Your task to perform on an android device: Share the report.pdf file with my friend Rick Weinstein at his email address, rick.weinstein@dayrep.com.
Image 0: 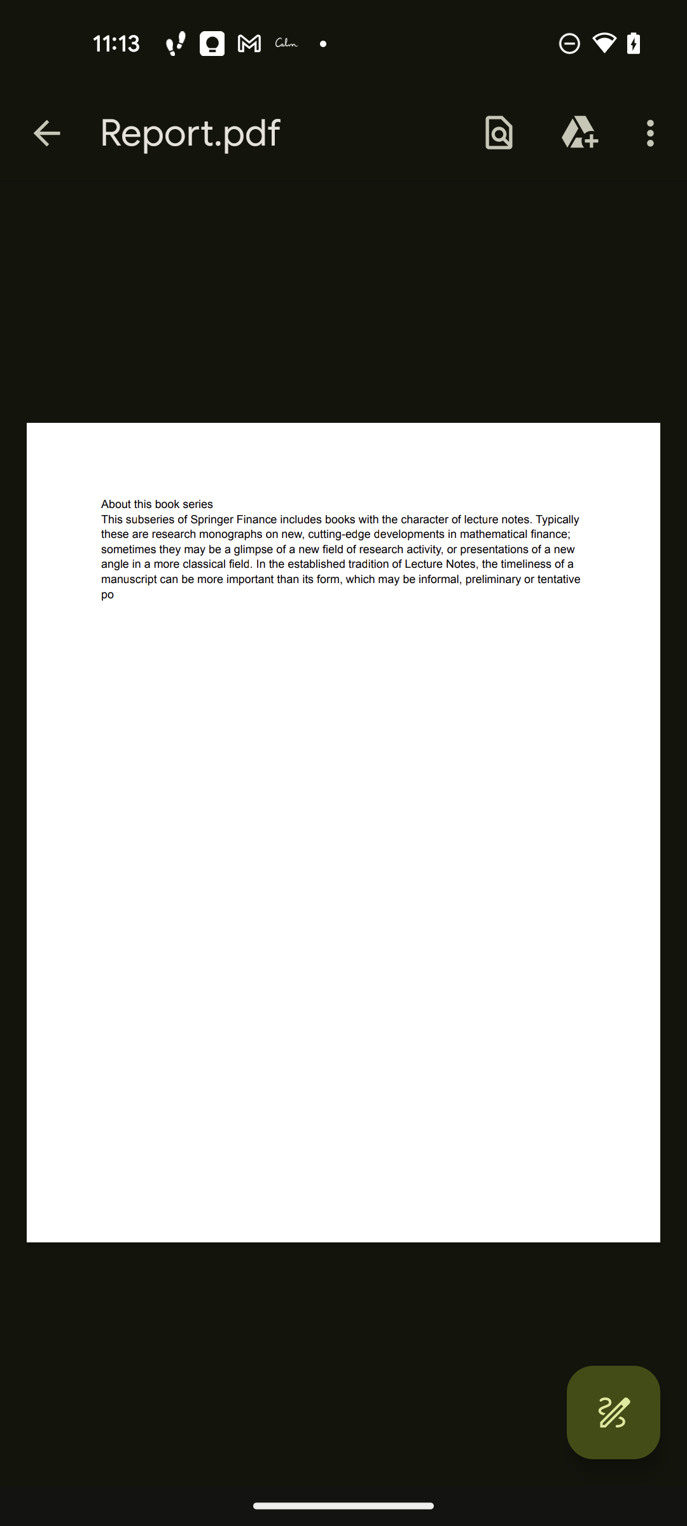
Click on the three dots at the top right of the screen
Step 0: click (653, 133)
Image 1: 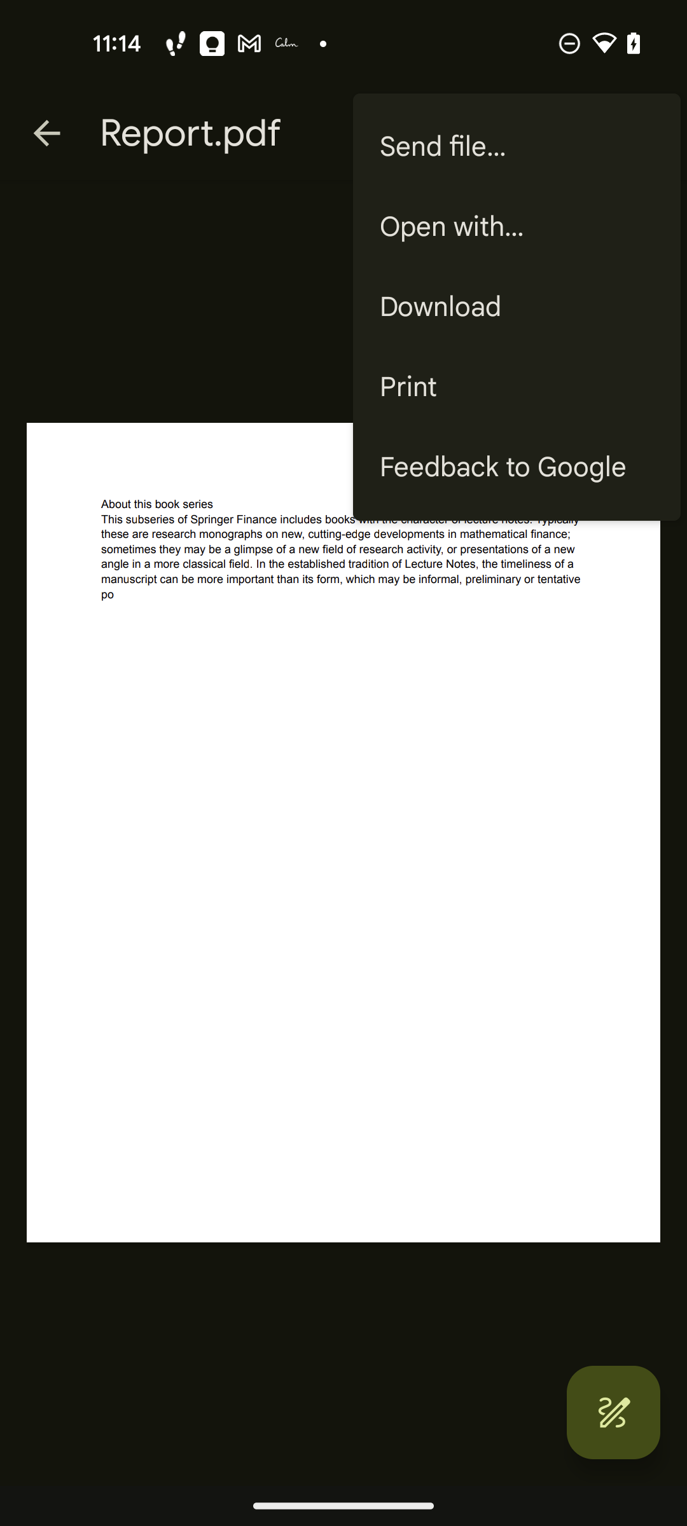
Click on the Send file at the top right bar
Step 1: click (517, 147)
Image 2: 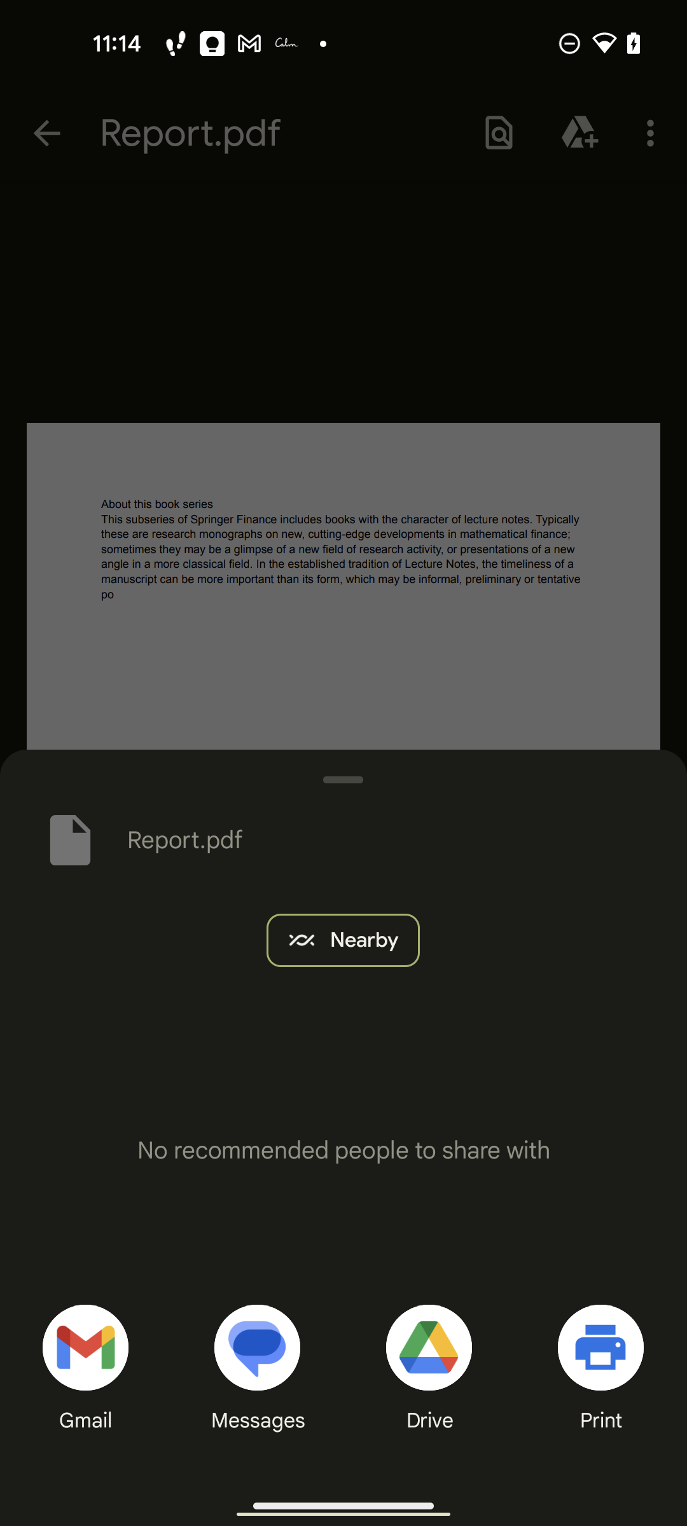
Click on the Gmail at the bottom left of the screen
Step 2: click (85, 1347)
Image 3: 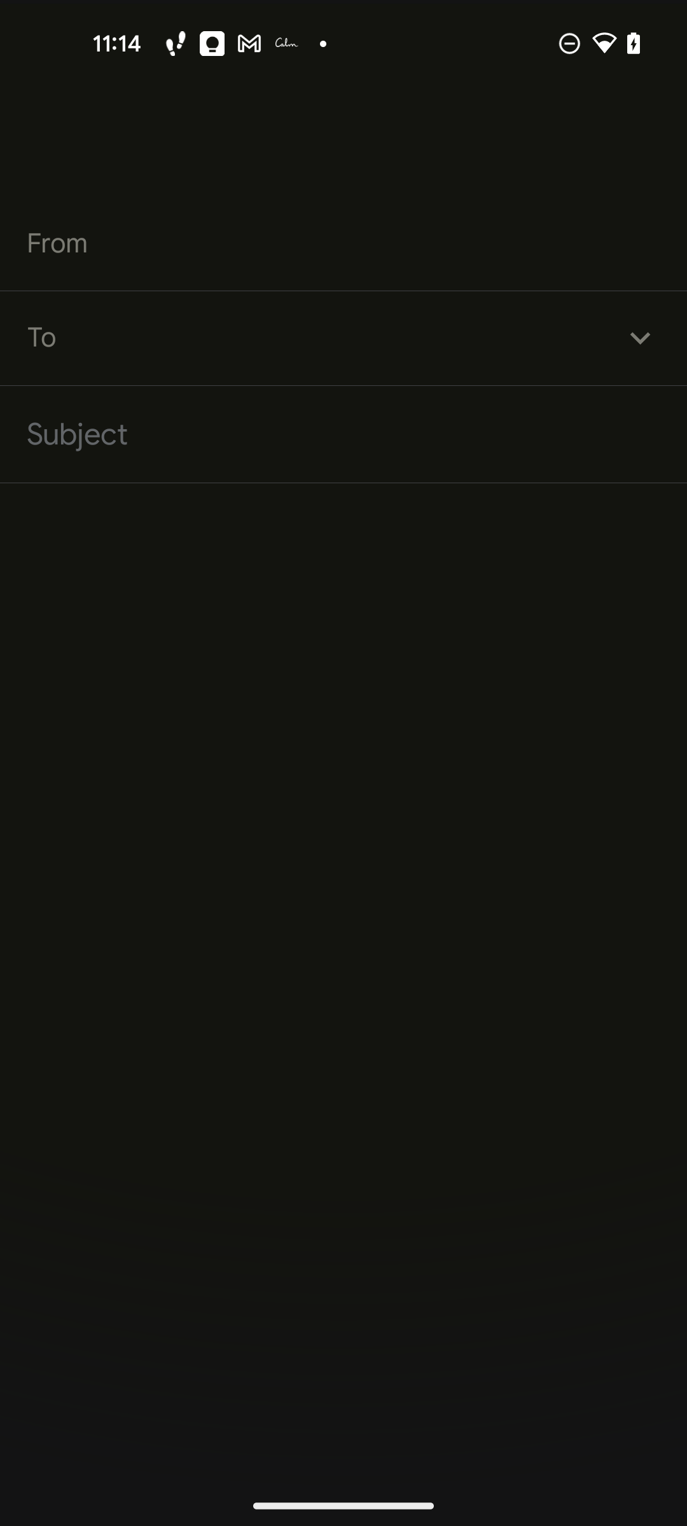
Click on the to text field
Step 3: click (363, 334)
Image 4: 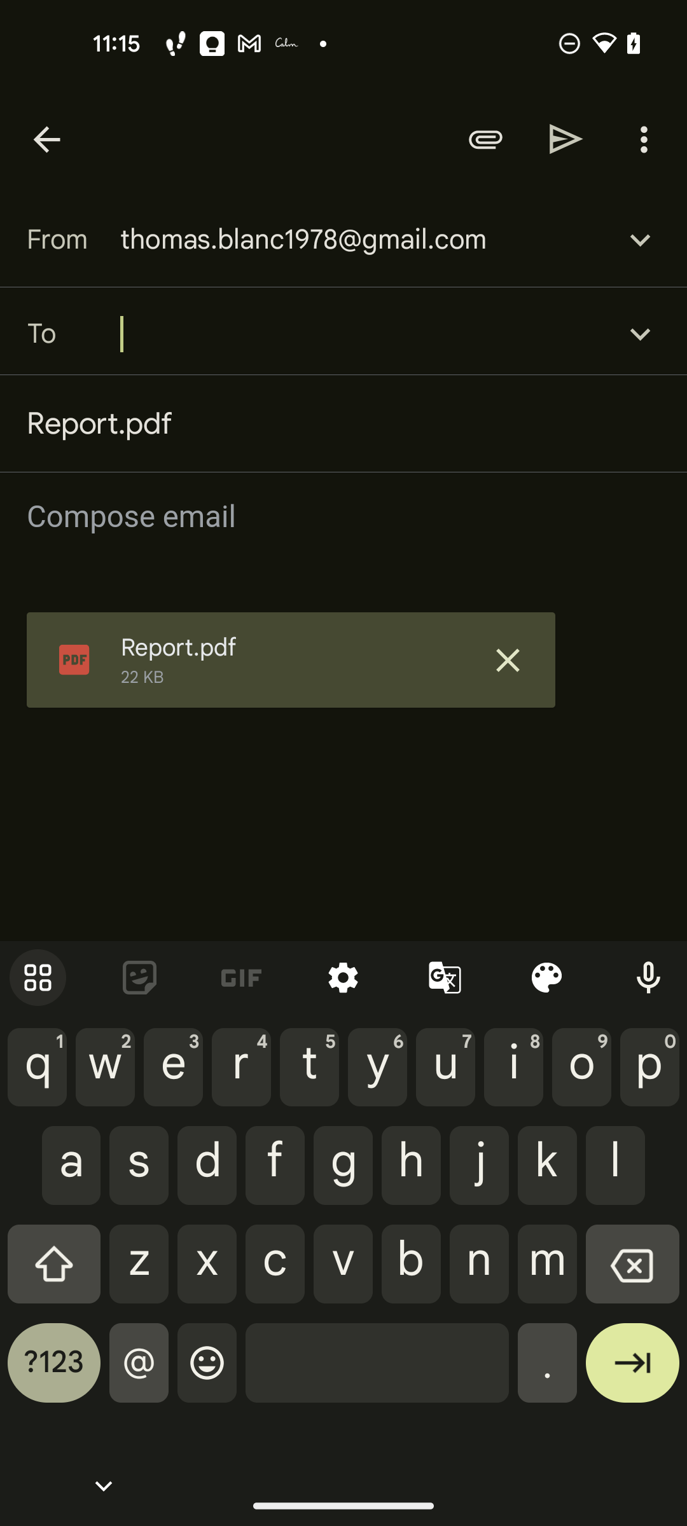
Type rick.weinstein@dayrep.com
Step 4: type "rick.weinstein@dayrep.com"
Image 5: 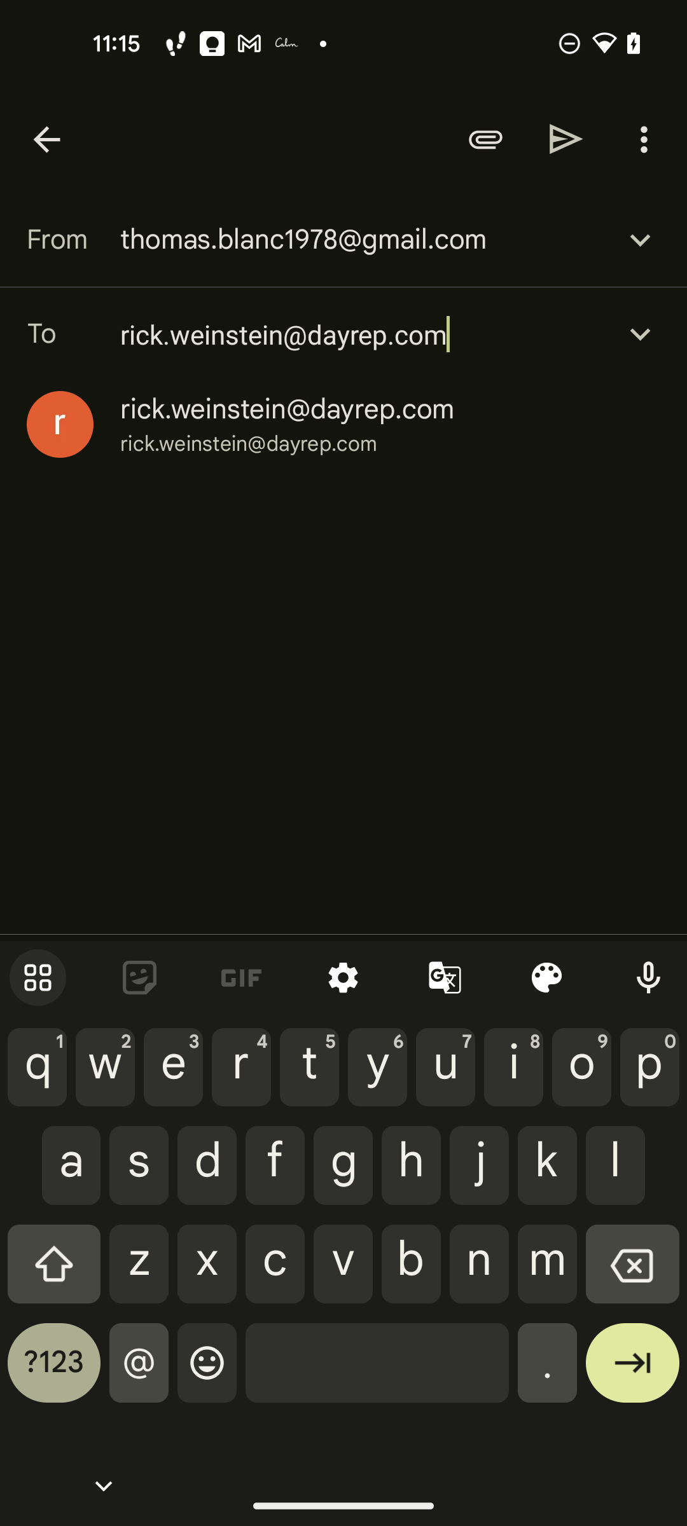
Click on the Suggested mail id
Step 5: click (287, 409)
Image 6: 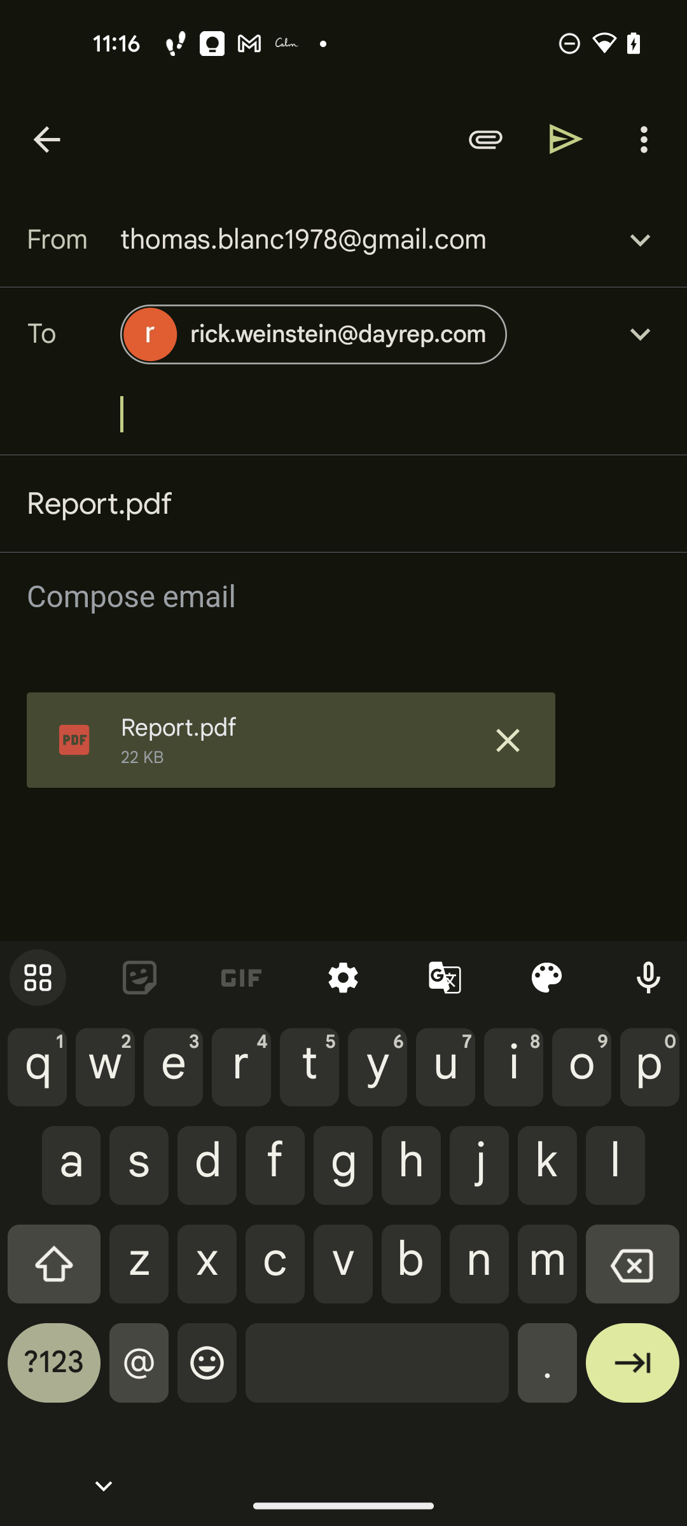
Click on the send icon at the top right of the screen
Step 6: click (566, 139)